Your task to perform on an android device: Read the VIMLE 3-Seat Sofa reviews on the Etsy app to learn more about the product.
Image 0: 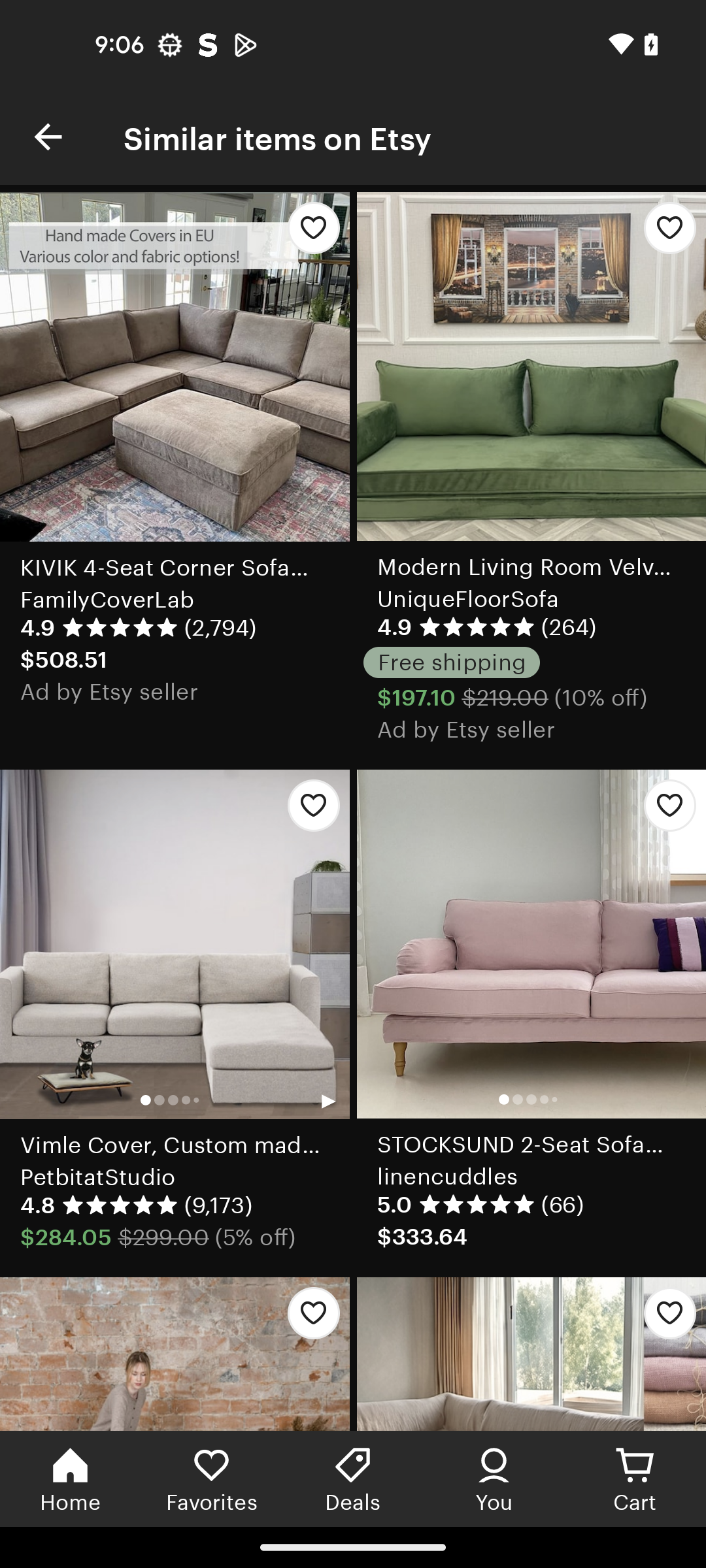
Go back to the previous screen
Step 0: press back button
Image 1: 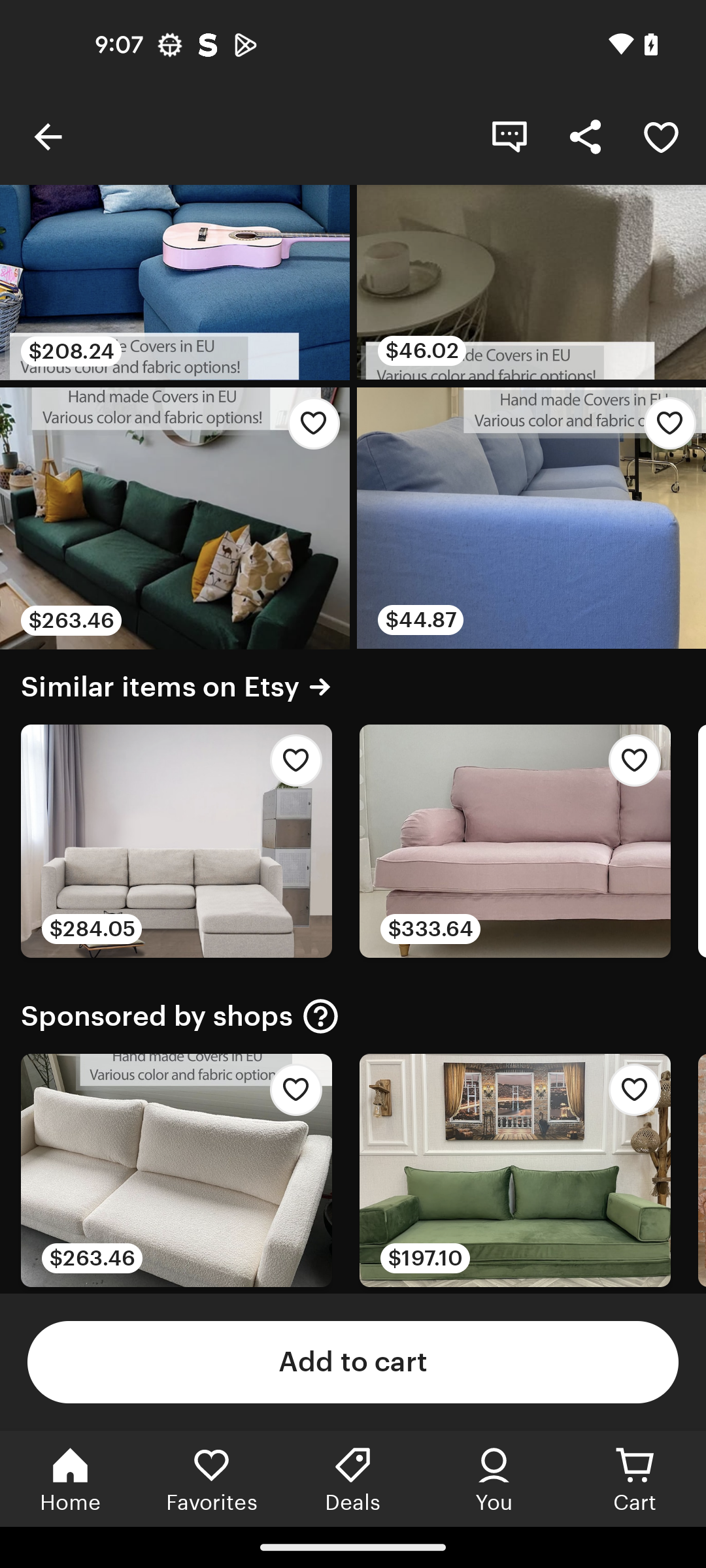
Swipe down to See the all reviews
Step 1: scroll right
Image 3: 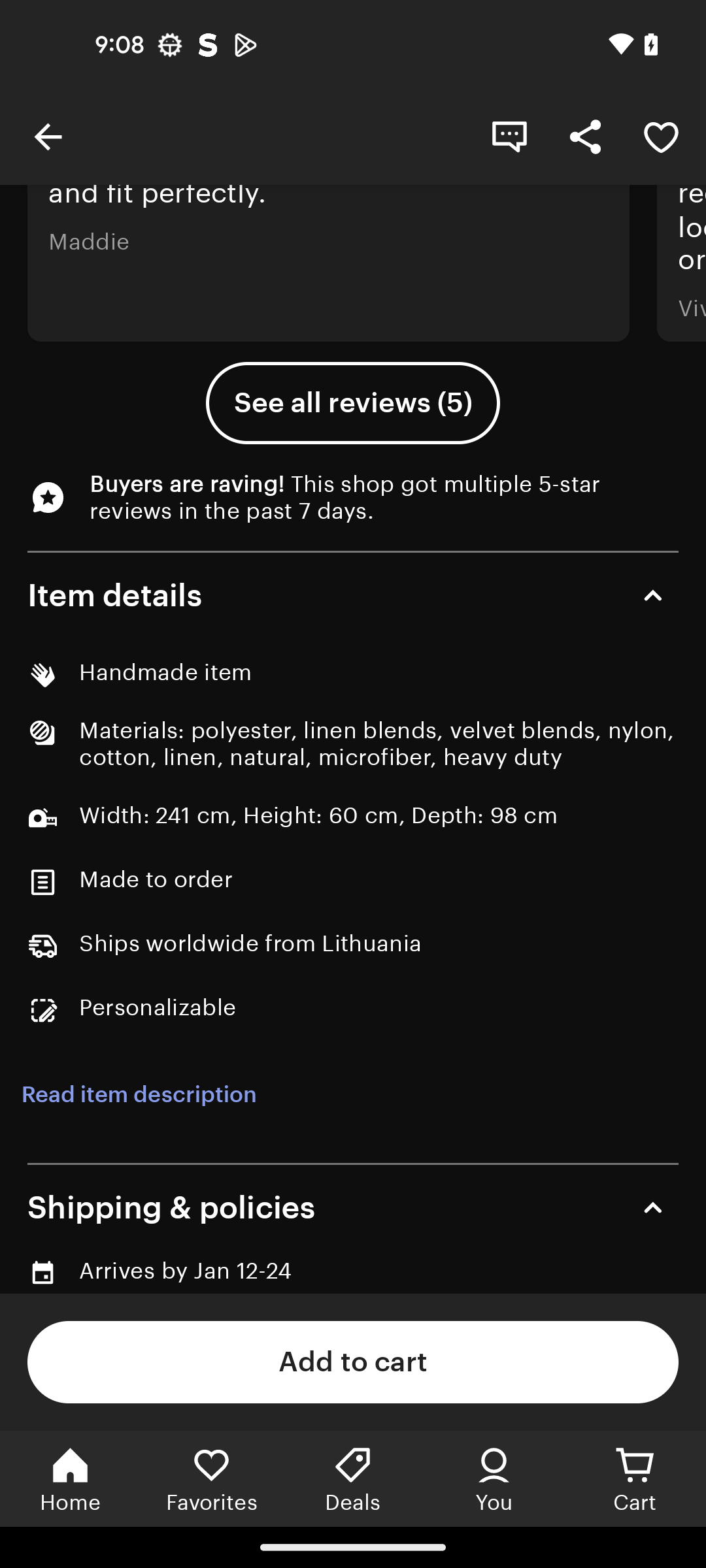
Click on the See all reviews
Step 3: click (352, 403)